Your task to perform on an android device: I needed formal pants for my office, so browse for "black formal pants for women" on the  Myntra app.
Image 0: 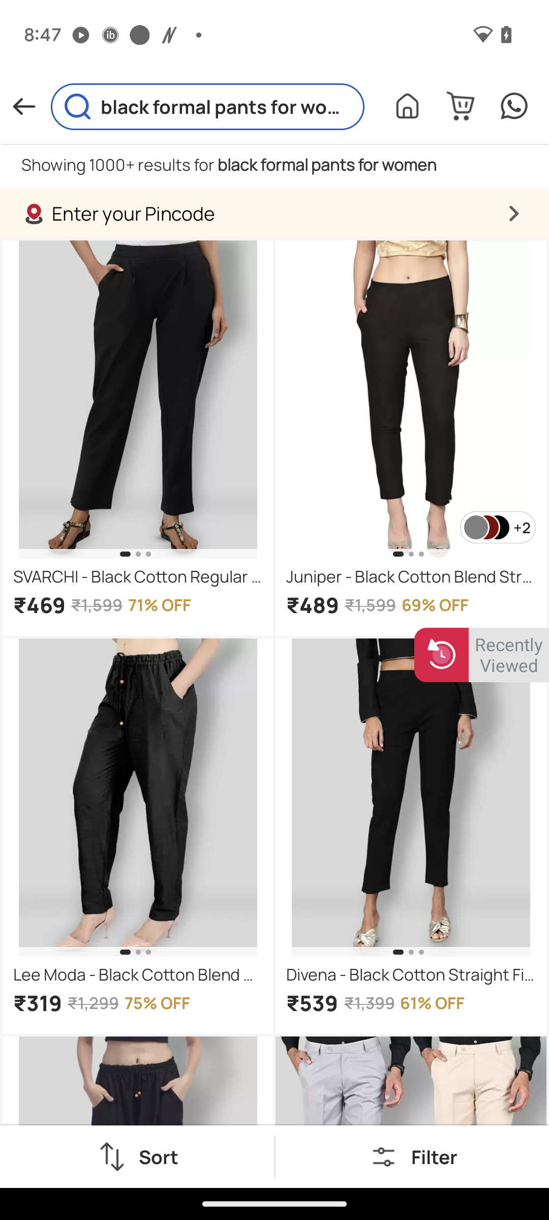
Open the Myntra  app.
Step 0: open app "Myntra"
Image 1: 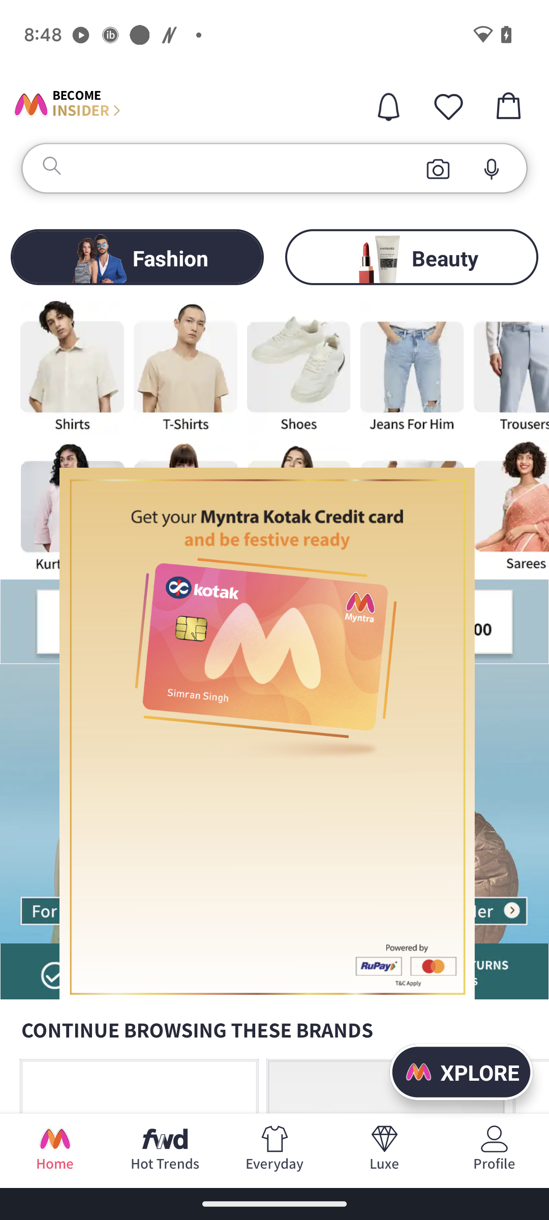
Click on the search box.
Step 1: click (164, 165)
Image 2: 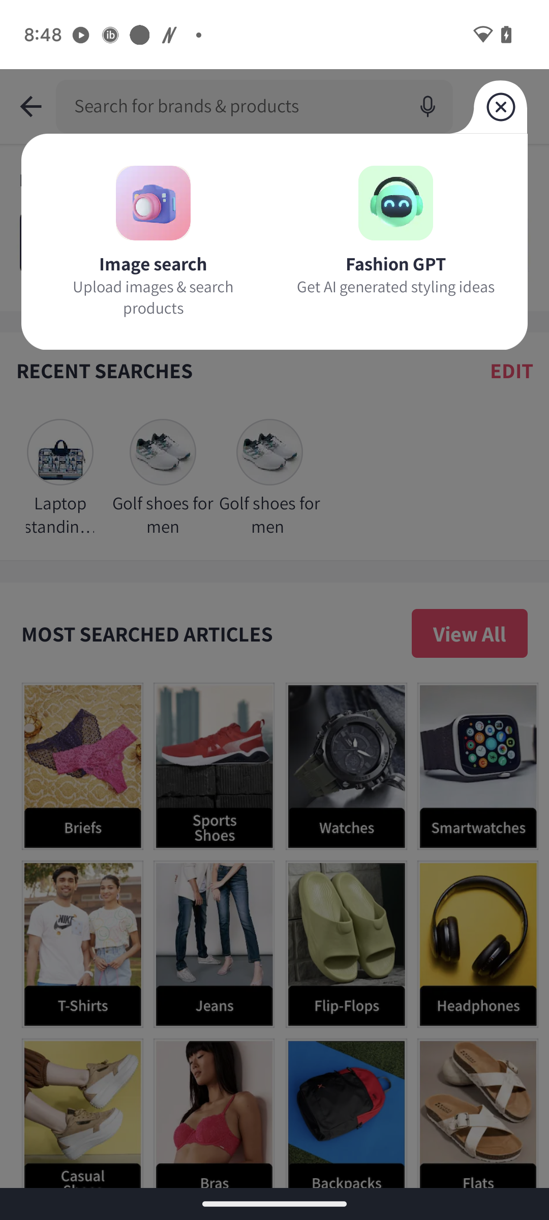
Click on the search box.
Step 2: wait
Image 4: 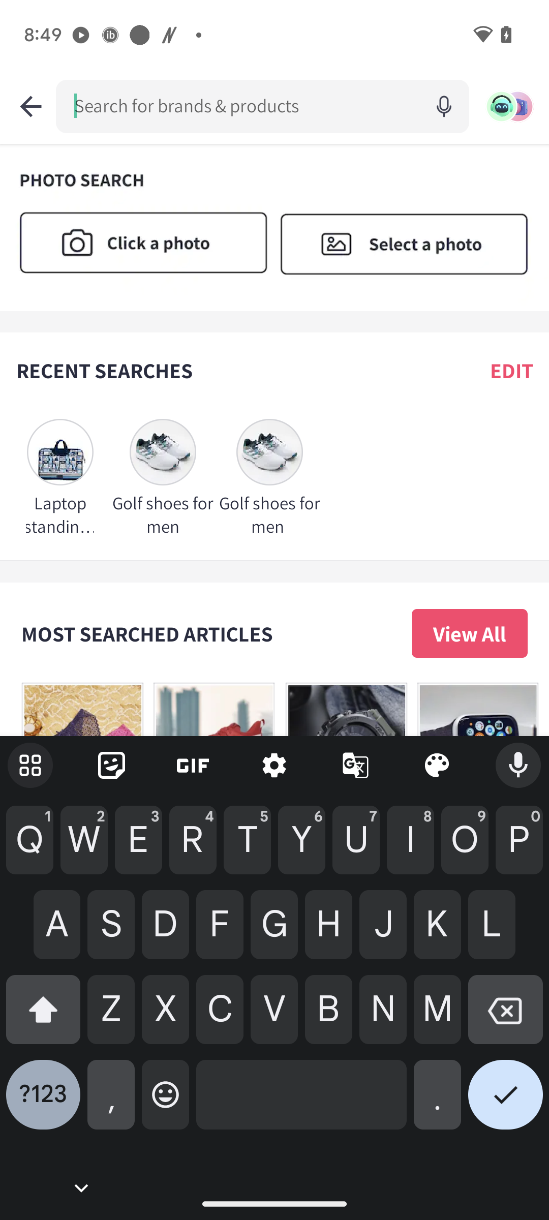
Type "black formal pants for women" in the search box.
Step 4: type "black formal pants for women"
Image 5: 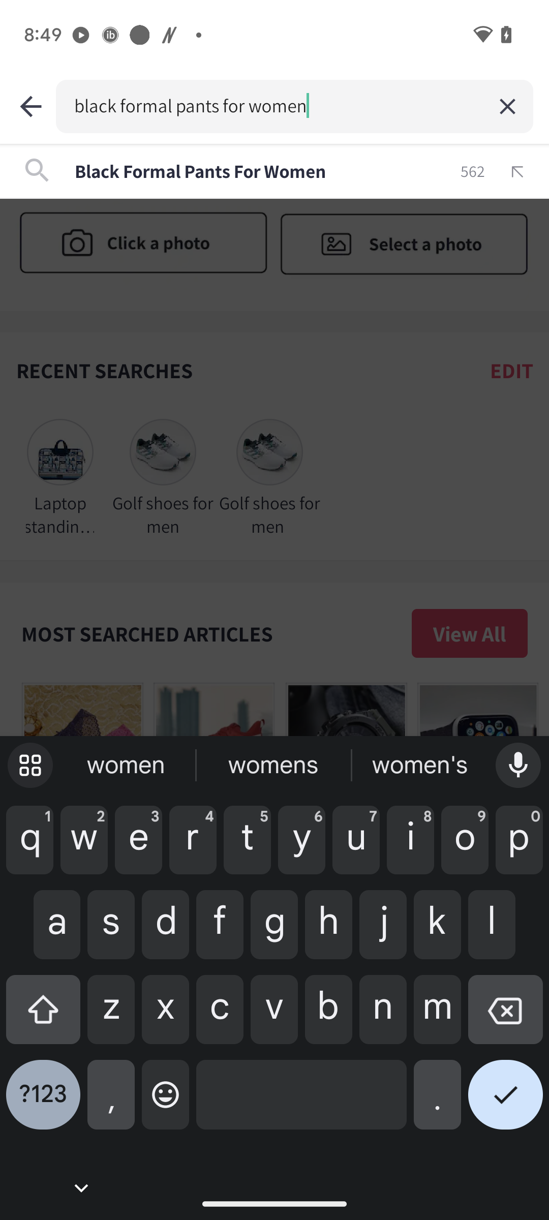
Click on the right tick icon at the bottom right corner of the keyboard
Step 5: click (505, 1103)